Your task to perform on an android device: I want to search for a side table  in the furniture category in the USA online shopping app since I feel like I need one for my living room.
Image 0: 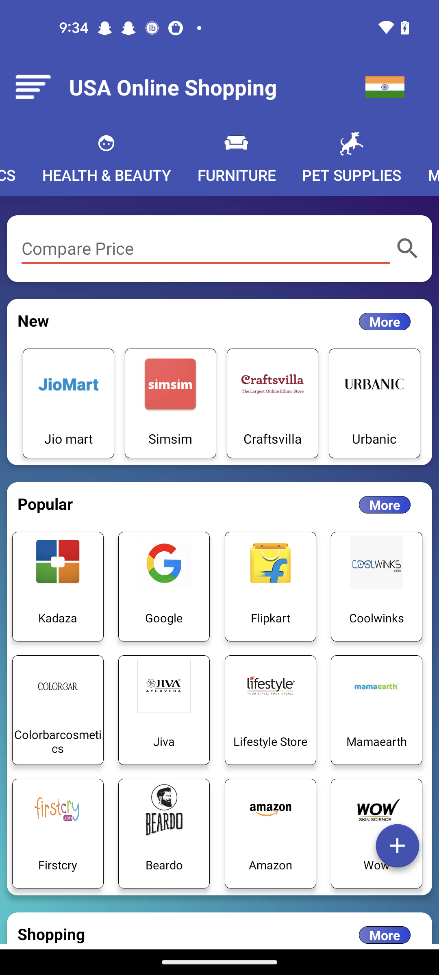
Click on the furniture category 
Step 0: click (237, 158)
Image 1: 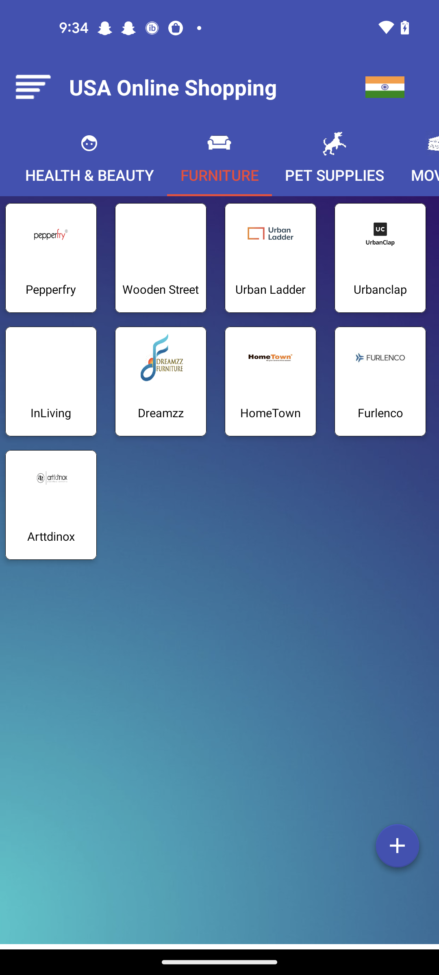
Click on the pepperfry tab
Step 1: click (50, 234)
Image 2: 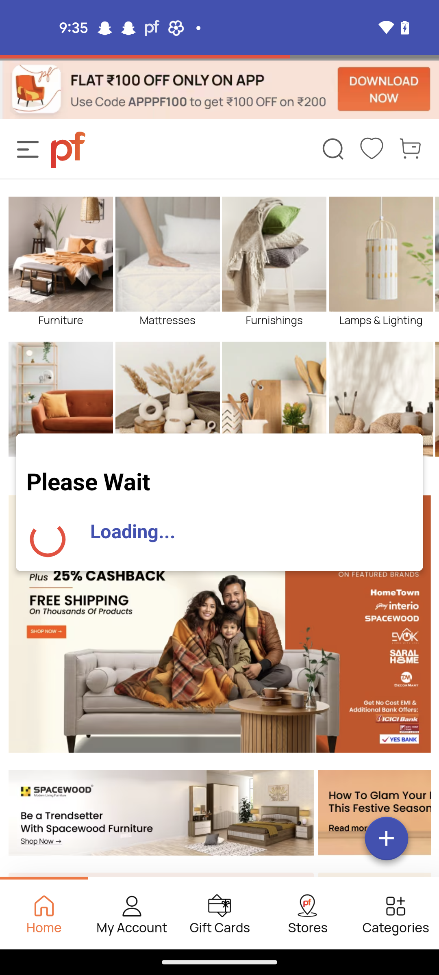
Click on the pepperfry tab
Step 2: wait
Image 3: 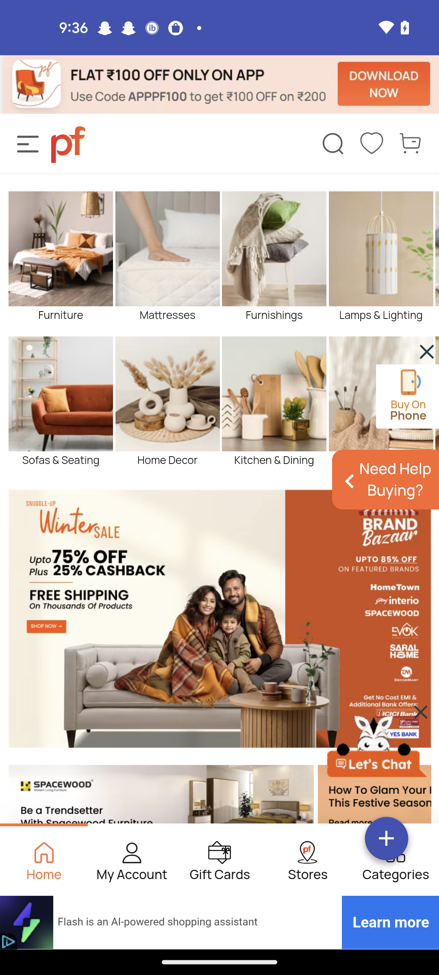
Click on the search icon 
Step 3: click (333, 143)
Image 4: 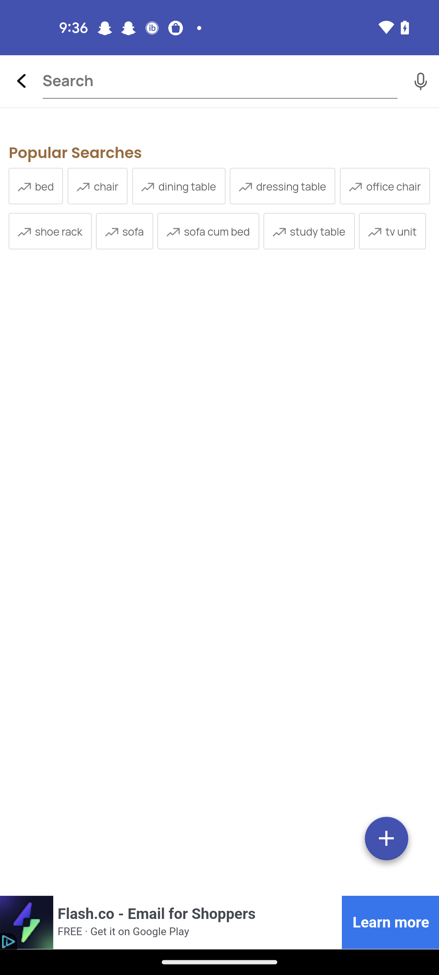
Enter a product as  side table
Step 4: click (219, 81)
Image 5: 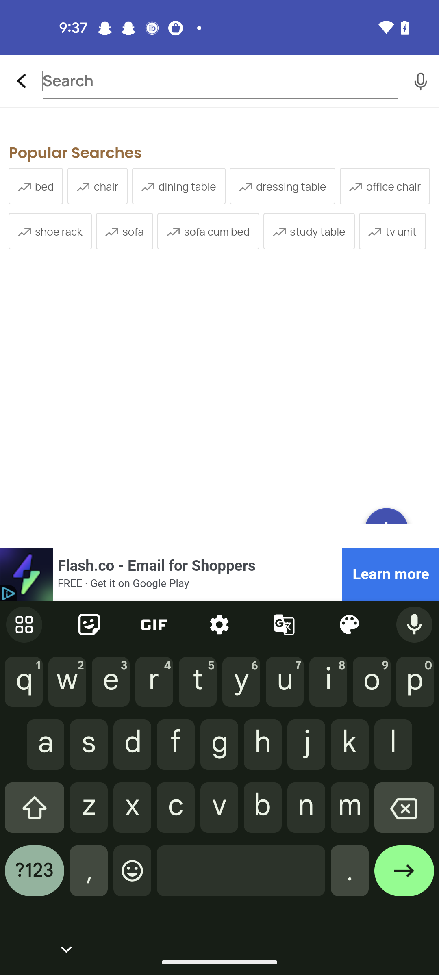
Enter a product as  side table
Step 5: type "side table"
Image 6: 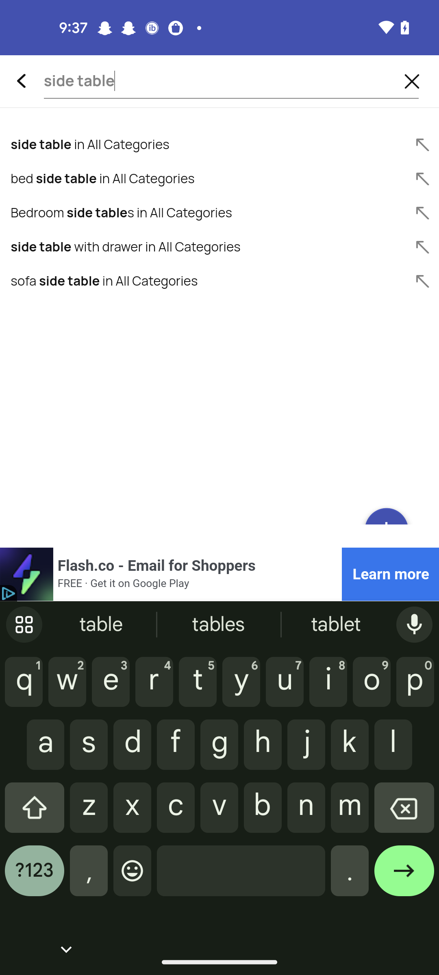
Click on the first result 
Step 6: click (89, 145)